Your task to perform on an android device: To avoid losing it when looking through other goods, I want to add a Bosch GSB 550 Impact drill to my wishlist on the Top-Most Hardware app.
Image 0: 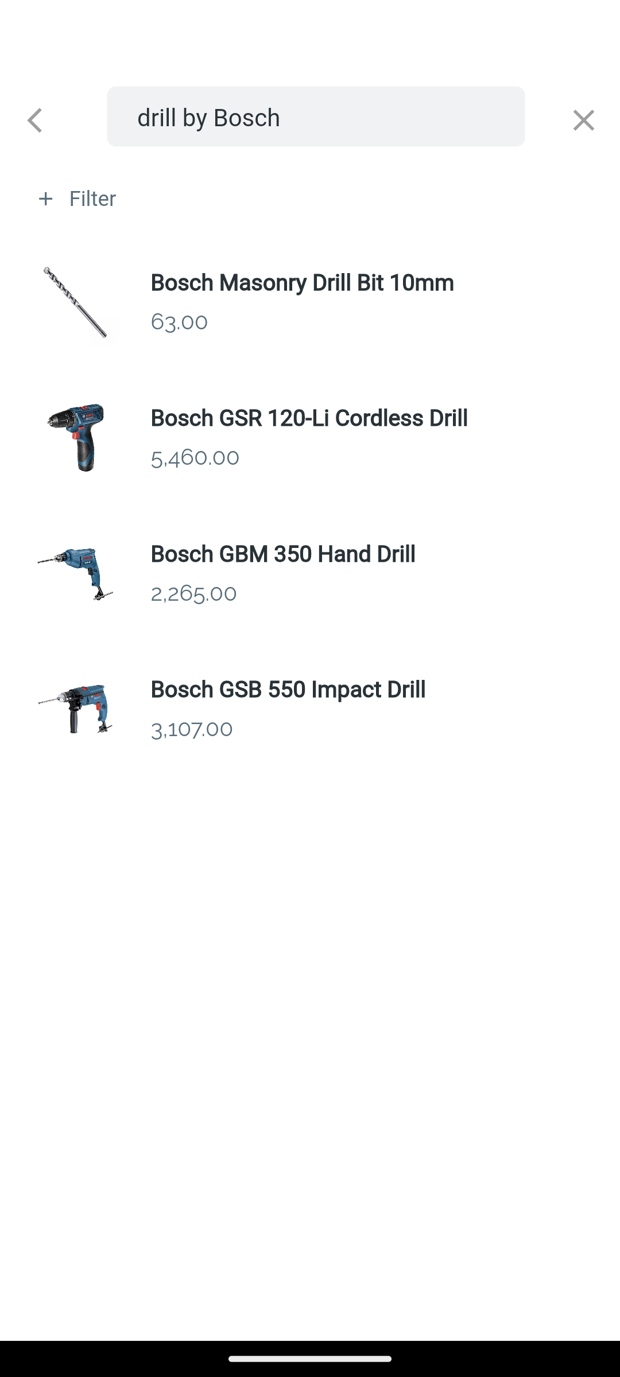
Click on the Bosch GSB 550 Impact drill
Step 0: click (310, 709)